Your task to perform on an android device: Search for the yoga pants in the Alibaba app.
Image 0: 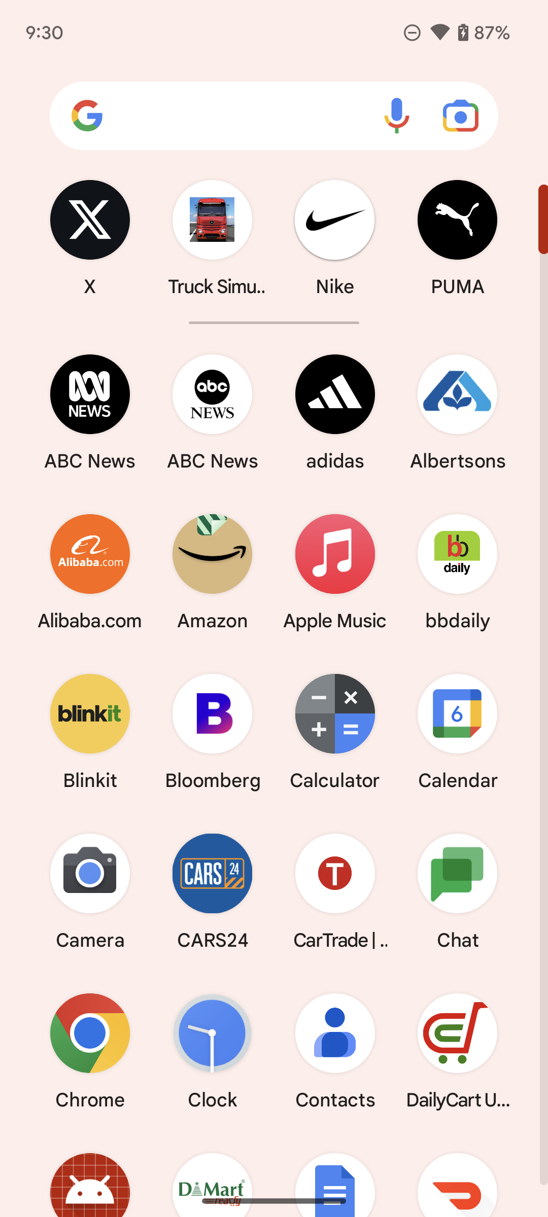
Open Alibaba.com app.
Step 0: open app "Alibaba.com"
Image 1: 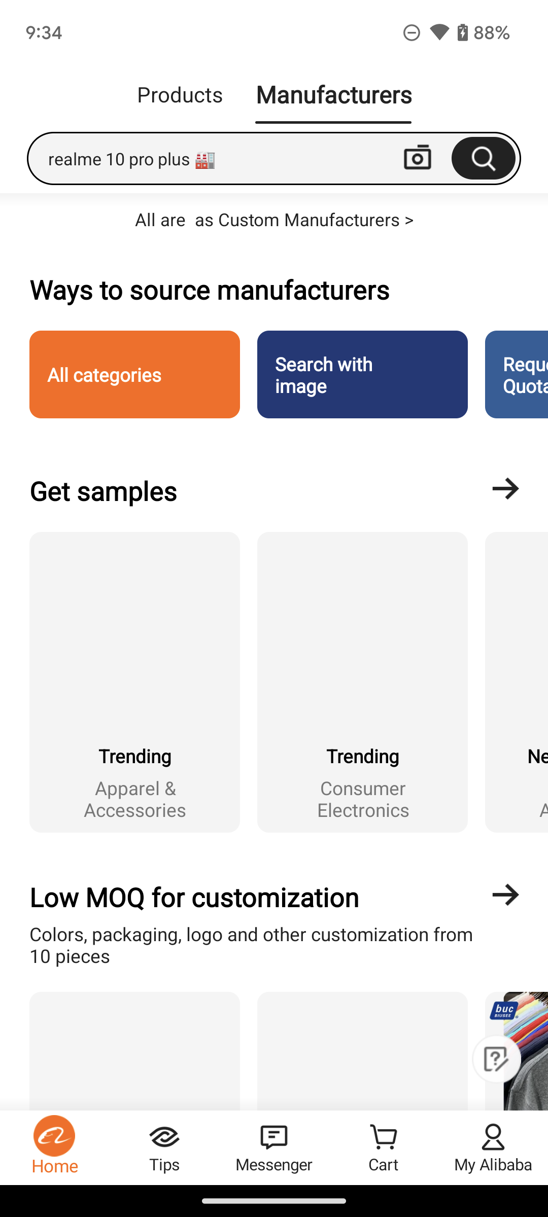
Open Alibaba.com app.
Step 1: wait
Image 2: 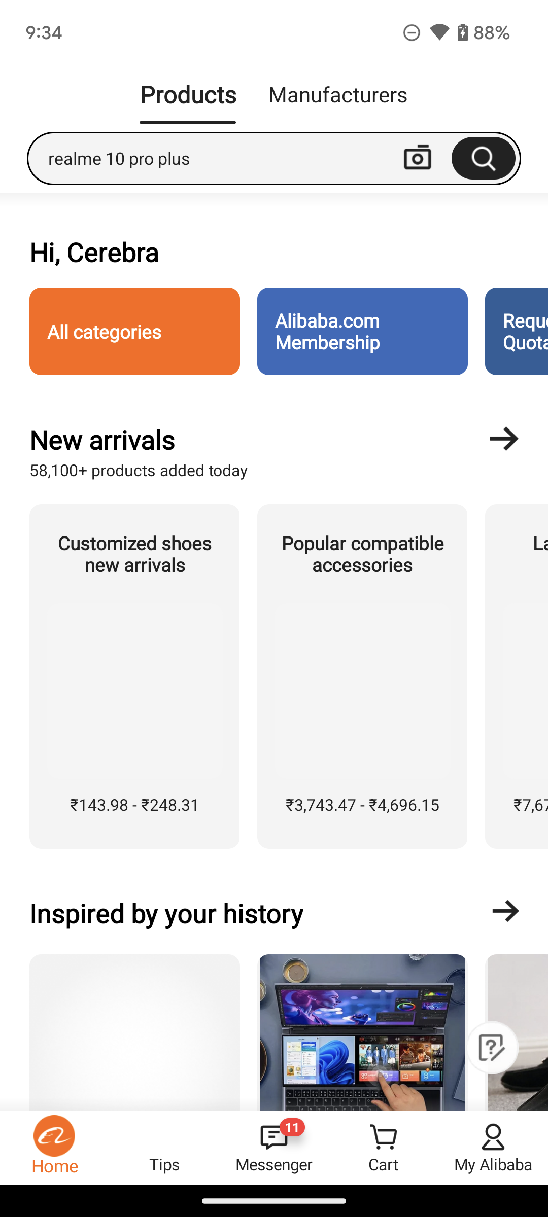
Click on the search bar on the screen.
Step 2: click (215, 158)
Image 3: 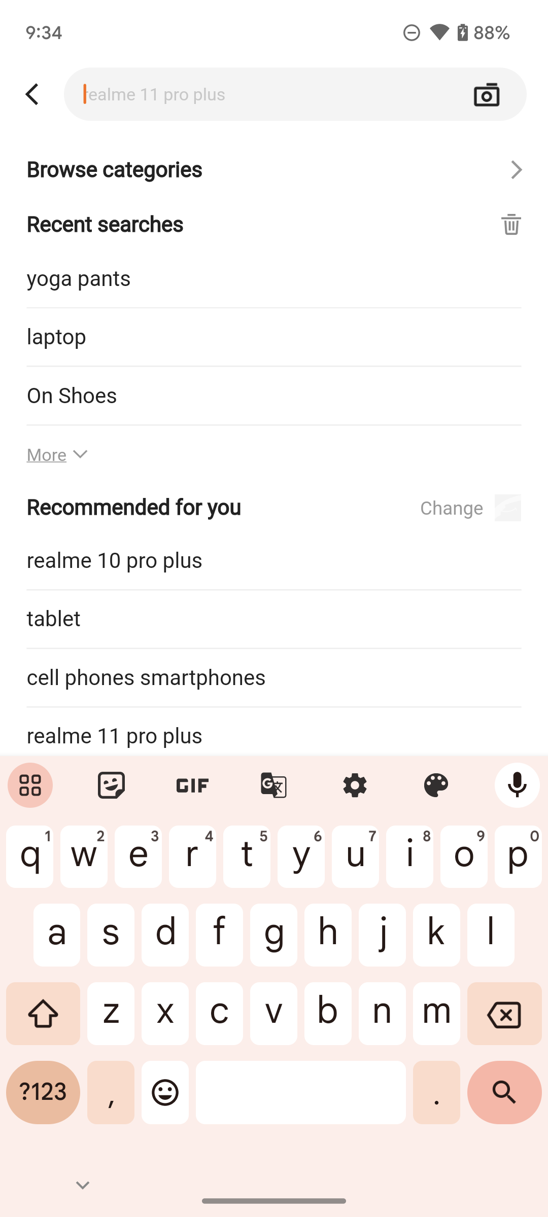
Click on the Yoga pants on the screen.
Step 3: click (77, 278)
Image 4: 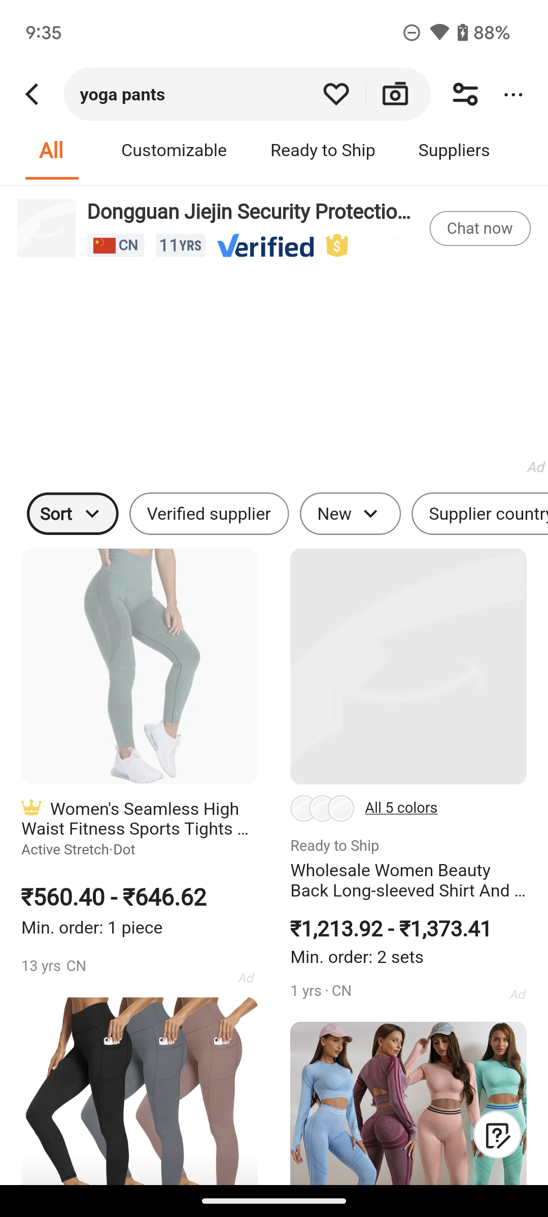
Click on the Yoga pants on the screen.
Step 4: wait